Your task to perform on an android device: Go to the Citizen Calculator app & convert 5.8 Foot into Inches
Image 0: 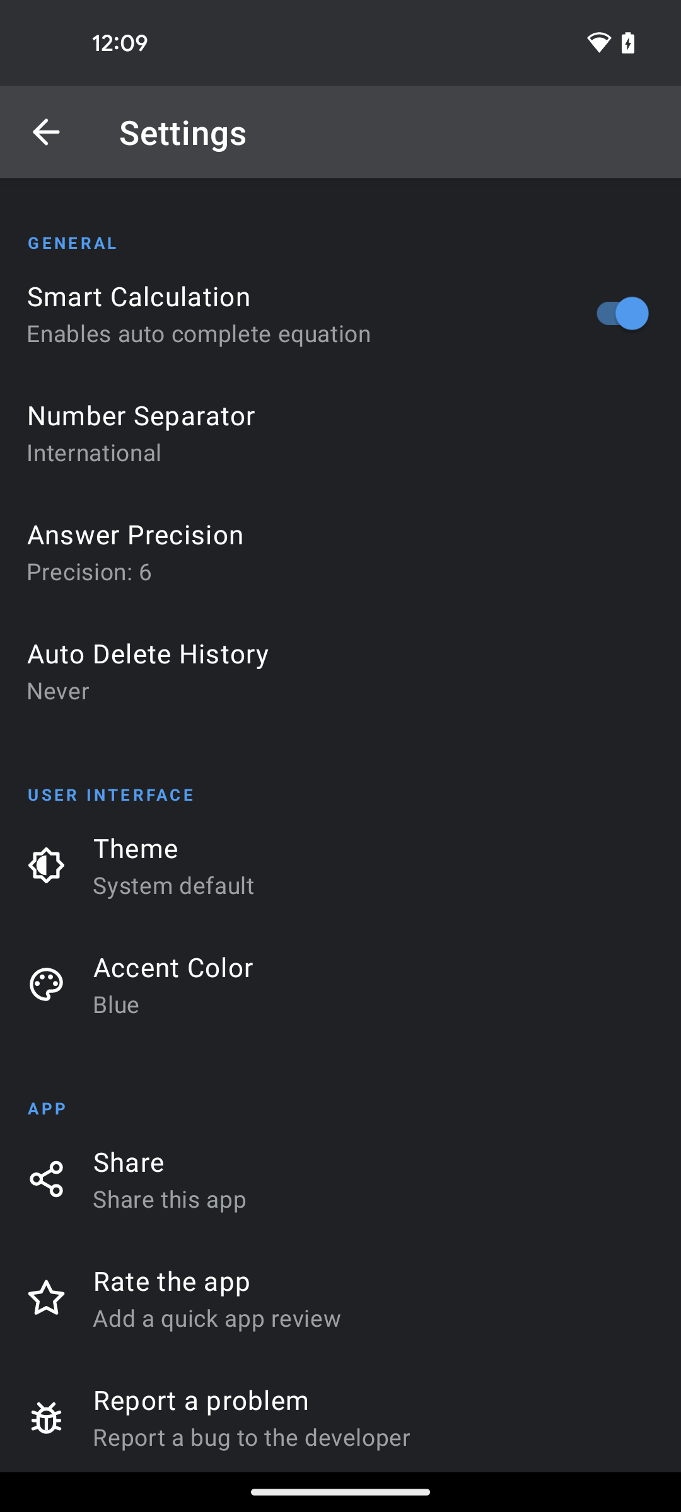
open the Citizen Calculator app
Step 0: open app "Citizen Calculator"
Image 2: 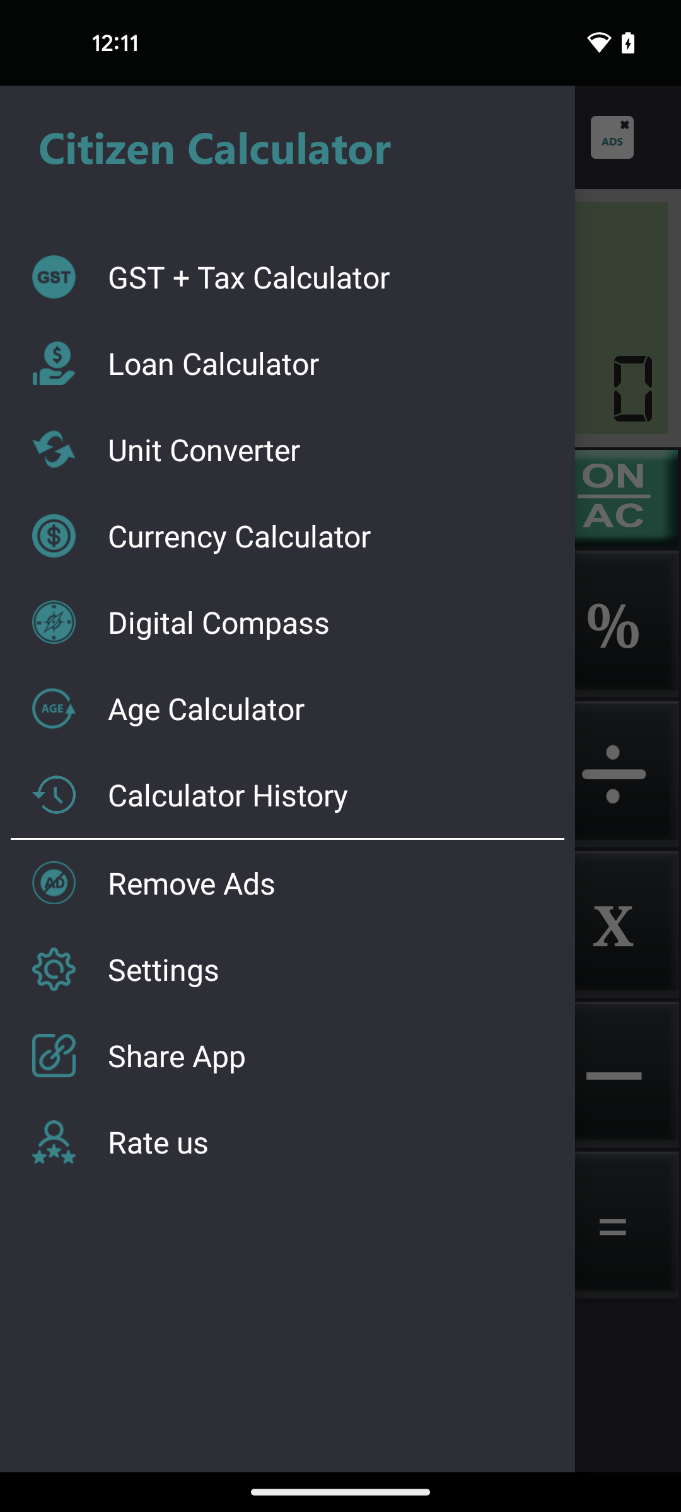
click on the Unit Converter option
Step 2: click (101, 500)
Image 3: 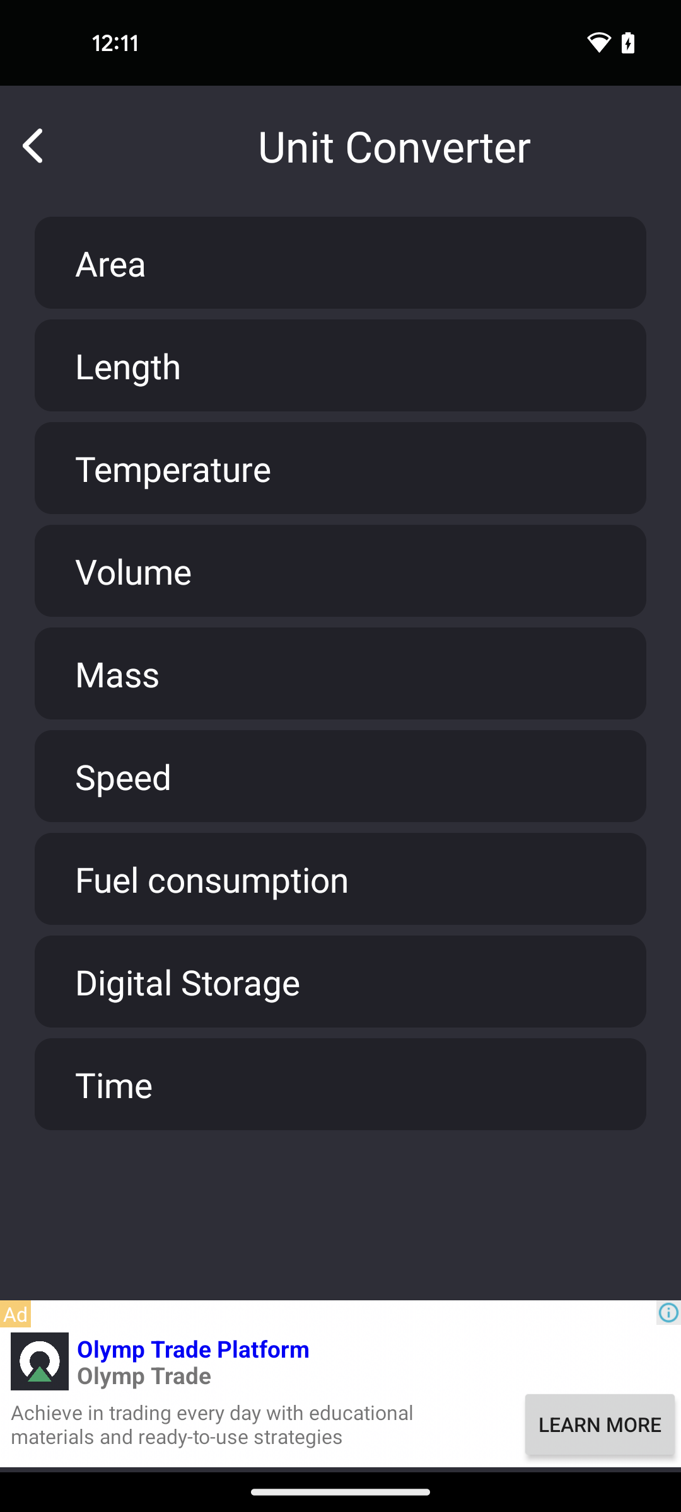
select the length option
Step 3: click (340, 365)
Image 4: 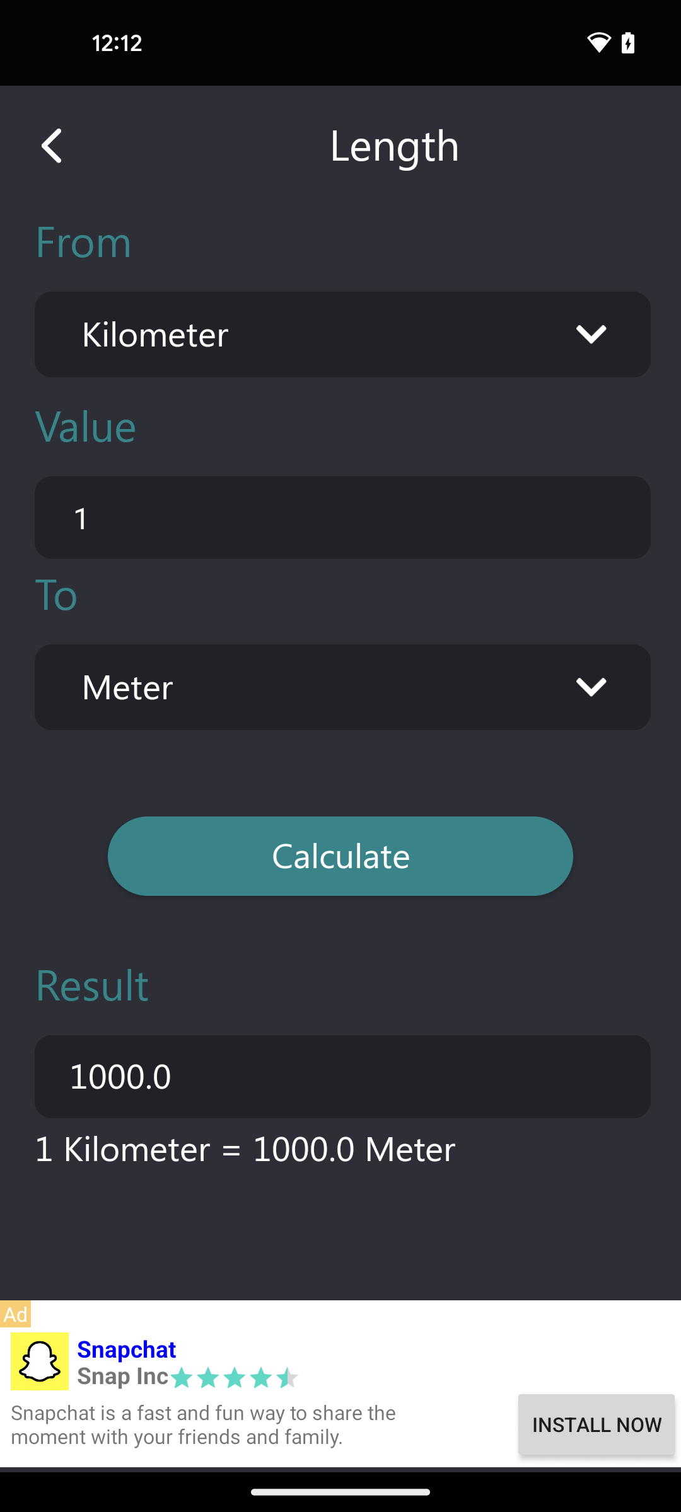
click on the From drop down section
Step 4: click (359, 334)
Image 5: 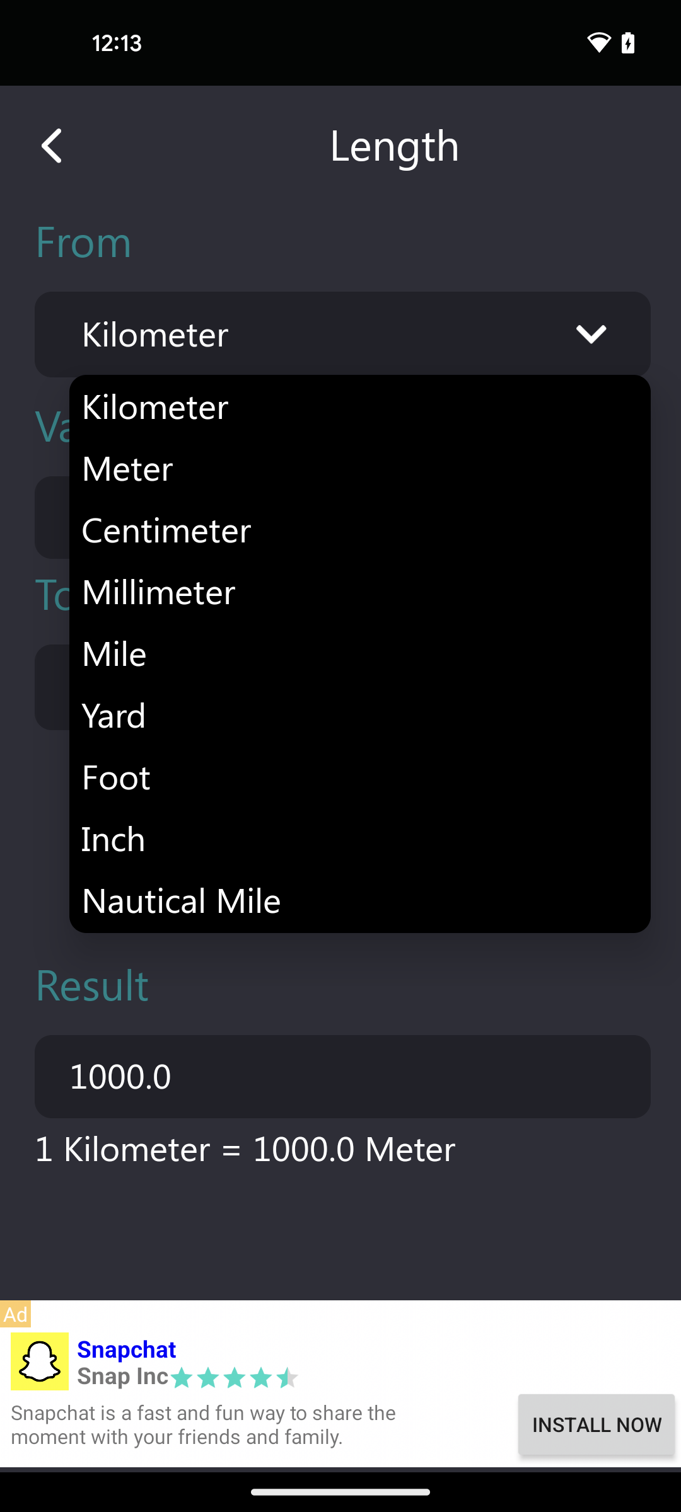
select the Foot unit
Step 5: click (359, 777)
Image 8: 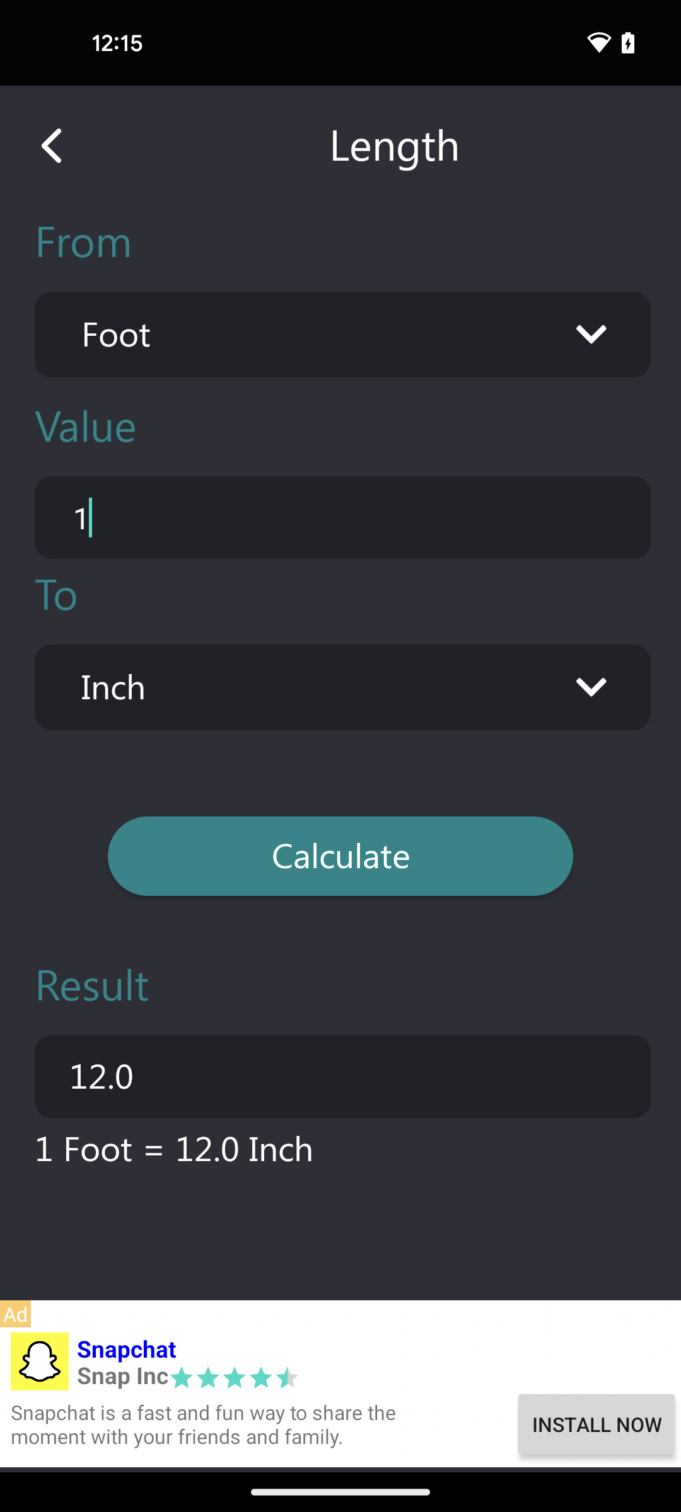
click on the value section
Step 8: click (123, 519)
Image 9: 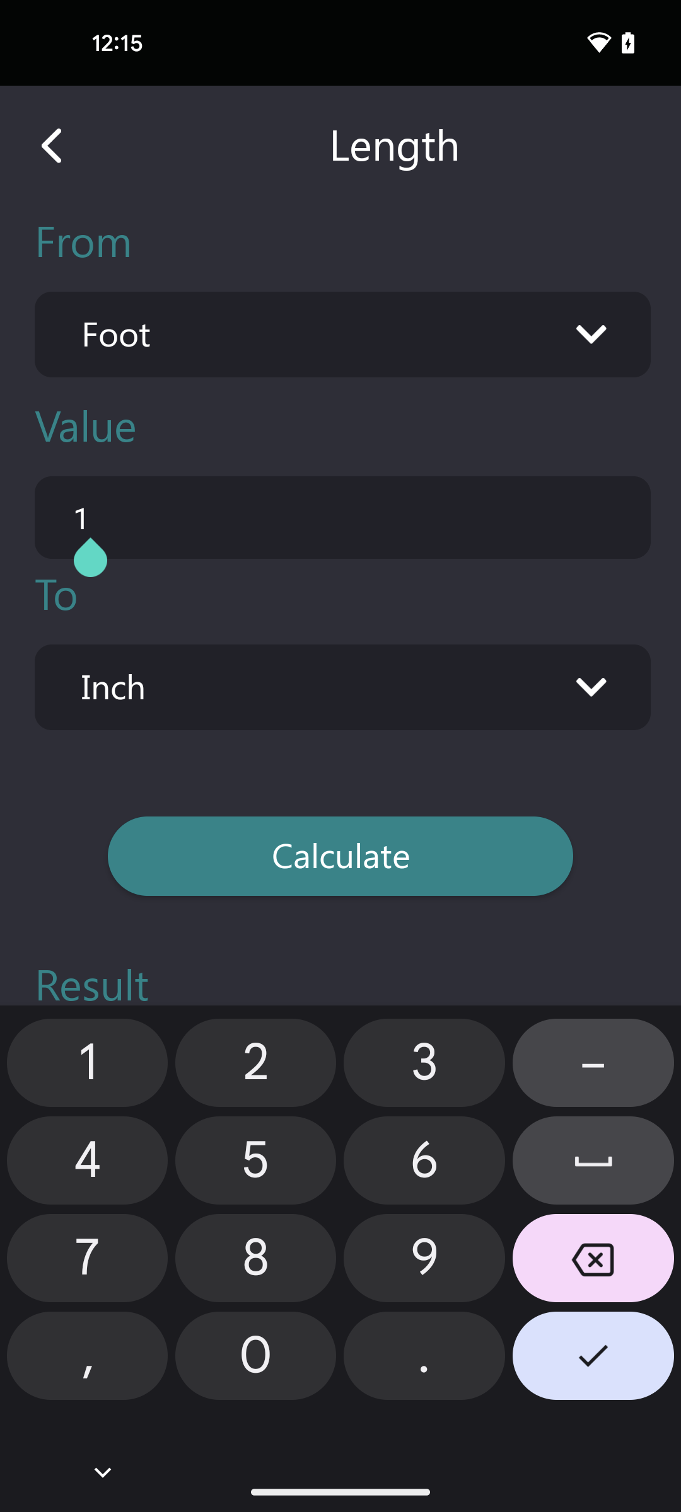
enter the value 5.8
Step 9: click (593, 1263)
Image 10: 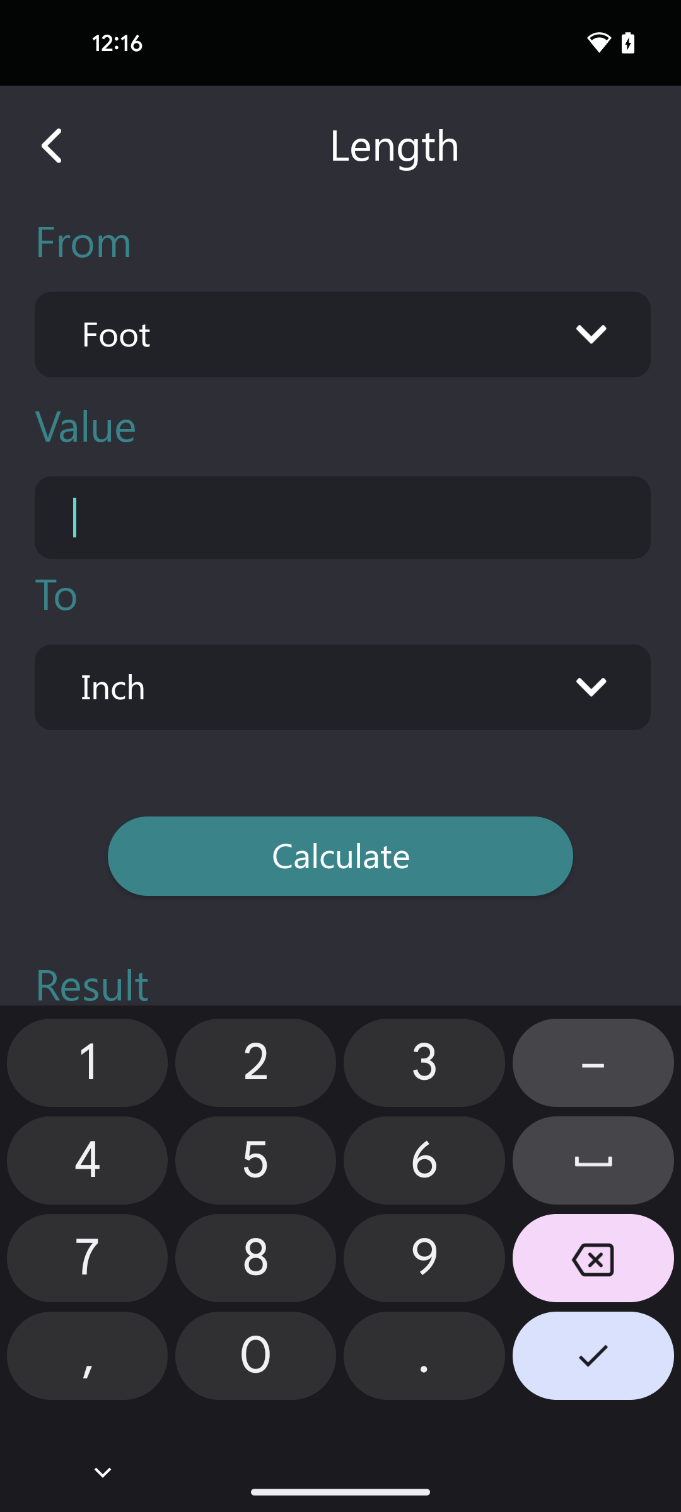
enter the value 5.8
Step 10: click (248, 1182)
Image 11: 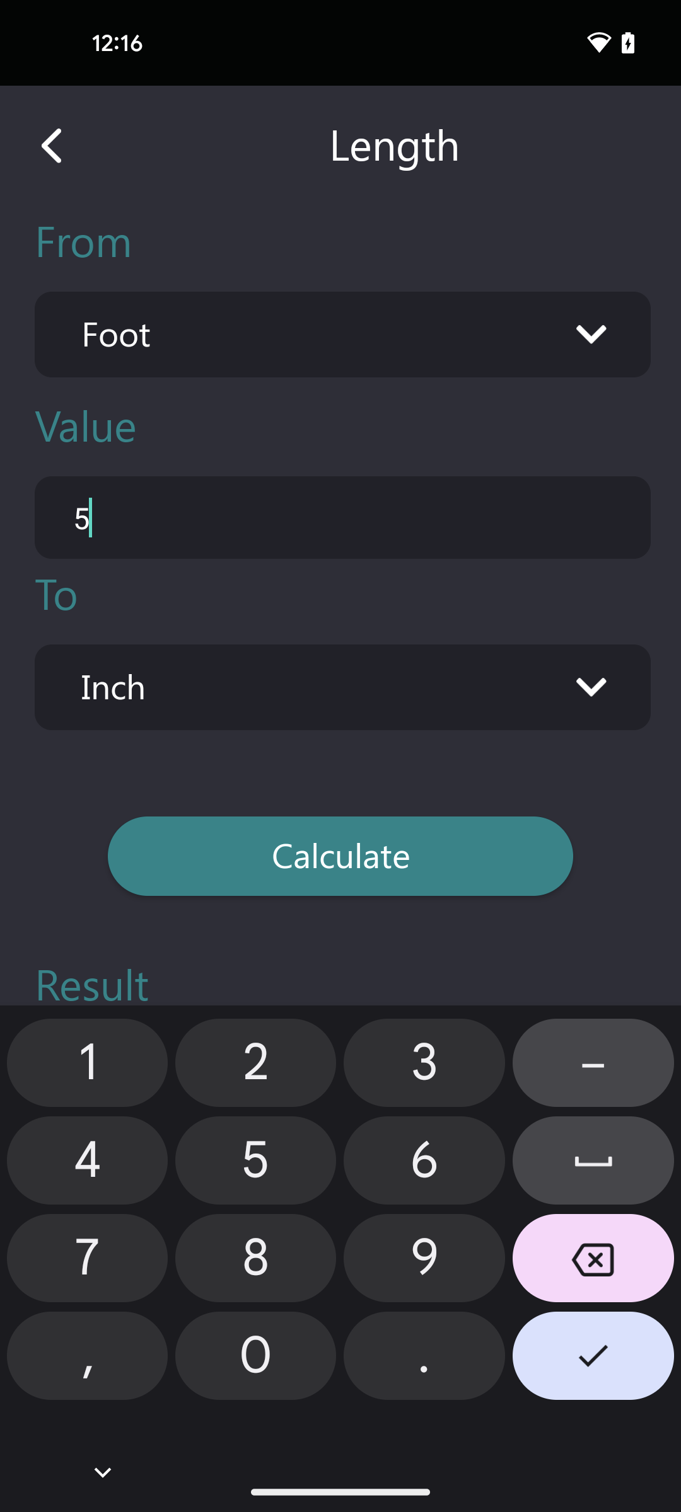
enter the value 5.8
Step 11: click (407, 1366)
Image 12: 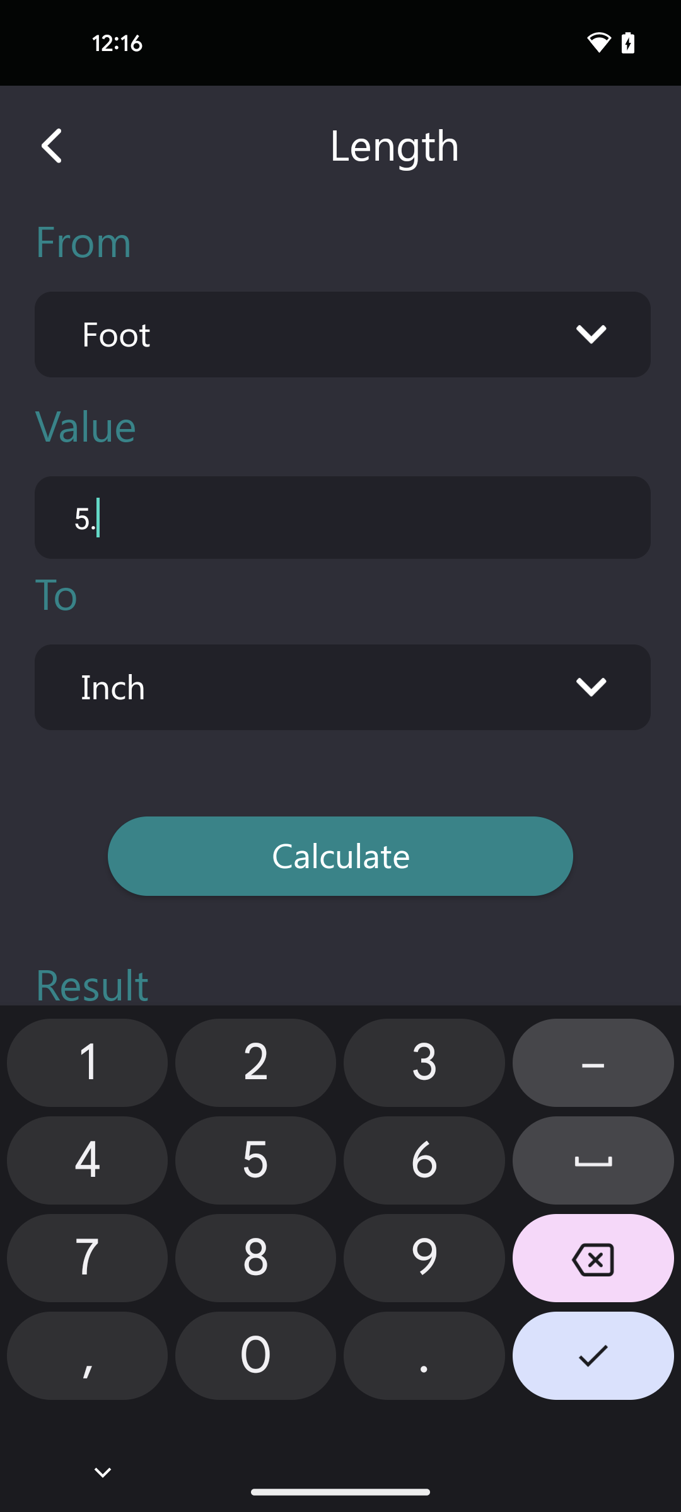
enter the value 5.8
Step 12: click (251, 1274)
Image 13: 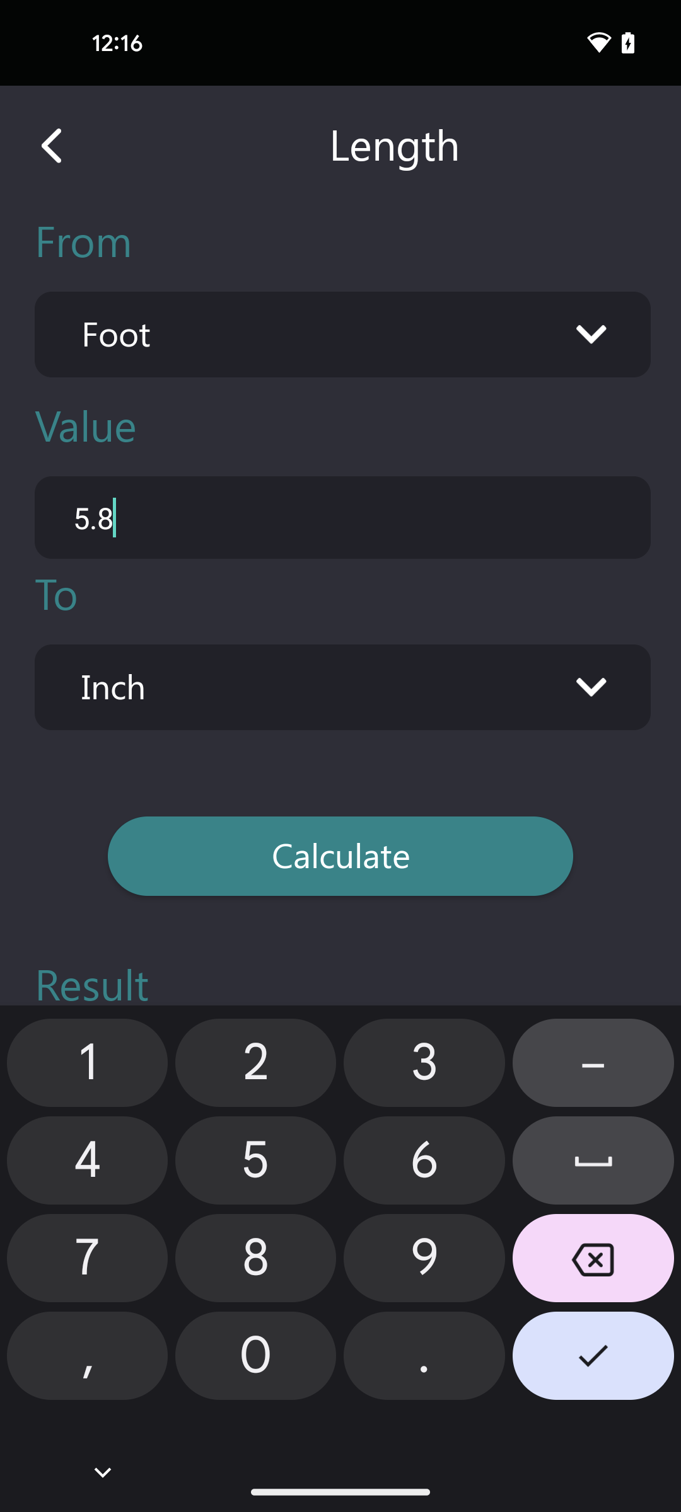
click on the Calculate button
Step 13: click (340, 856)